Your task to perform on an android device: I would like to browse the furniture for my living room, like center tables, because I need my old furniture to be old in the Pepperfry app
Image 0: 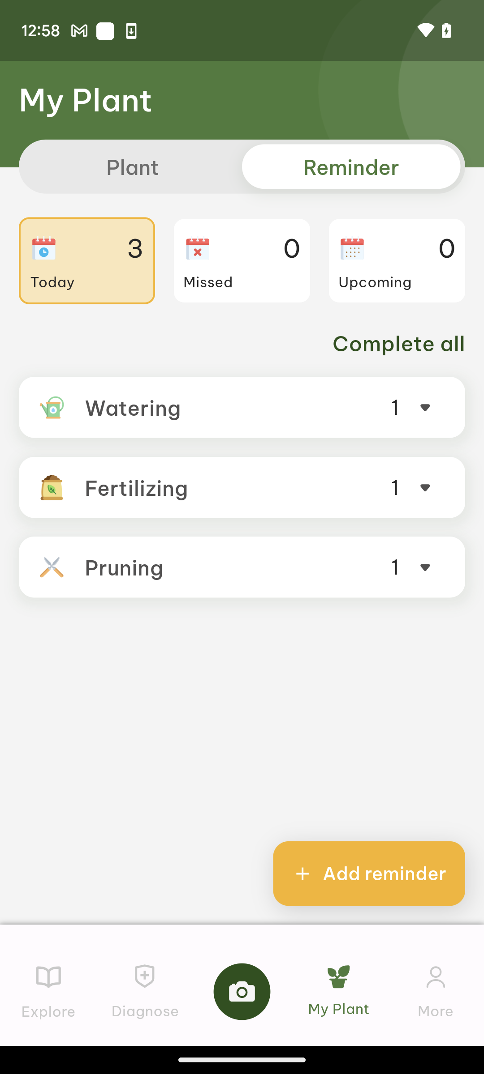
Open the Pepperfry app
Step 0: open app "Pepperfry"
Image 1: 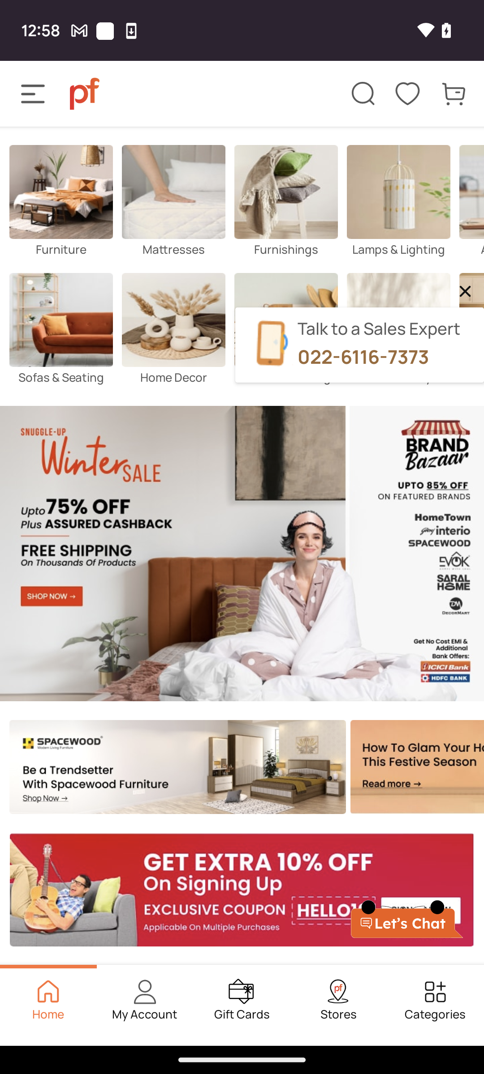
Click on the search icon 
Step 1: click (363, 94)
Image 2: 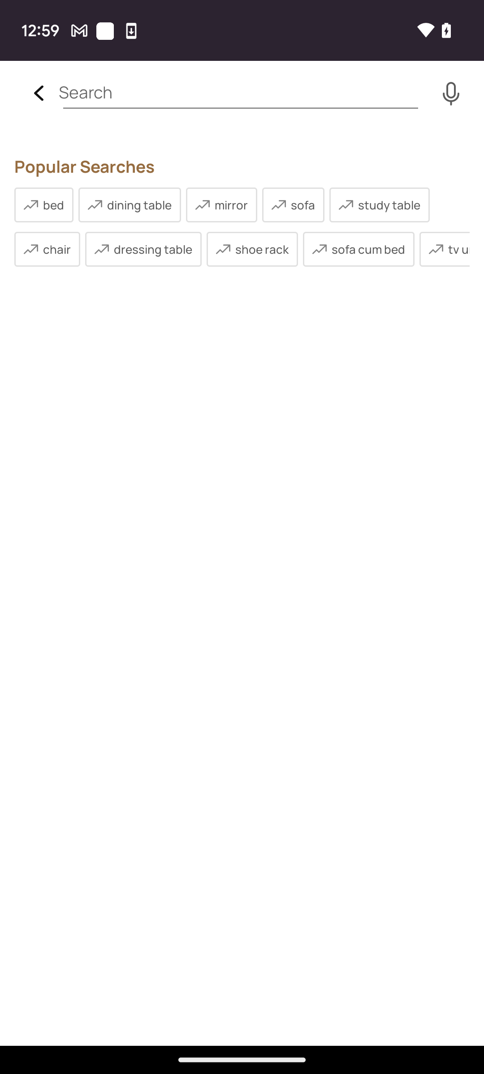
Click on the search bar
Step 2: click (240, 93)
Image 4: 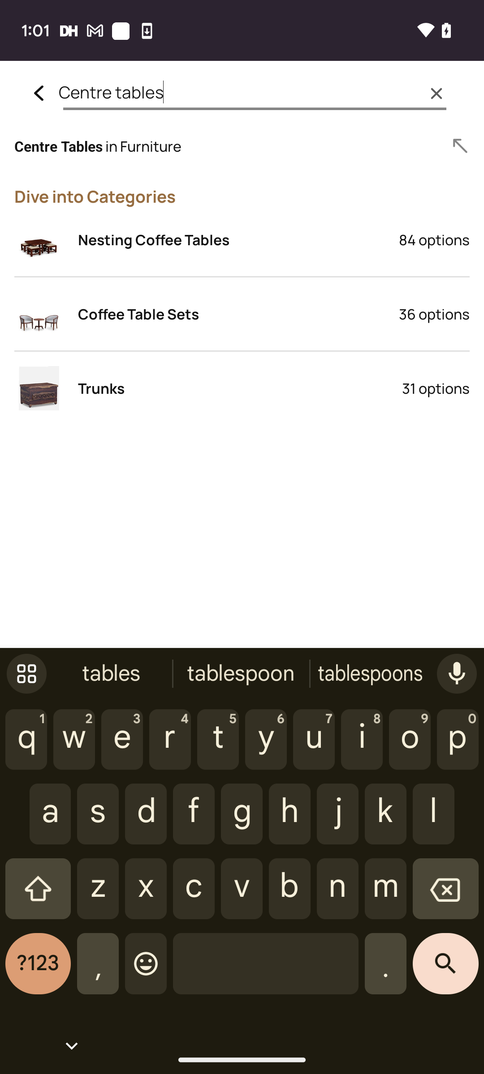
Click on the search key 
Step 4: click (445, 971)